Your task to perform on an android device: Open Puma app and  shop for PUMA X Liberty brands 
Image 0: 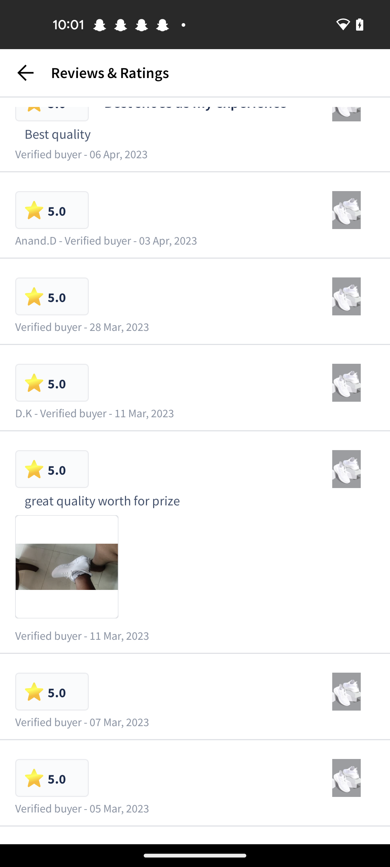
open puma app
Step 0: open app "PUMA"
Image 1: 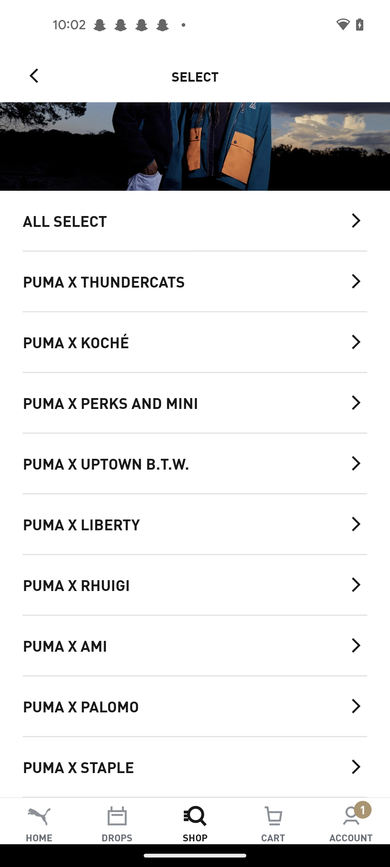
Click on the PUMA X Liberty option
Step 1: click (183, 524)
Image 2: 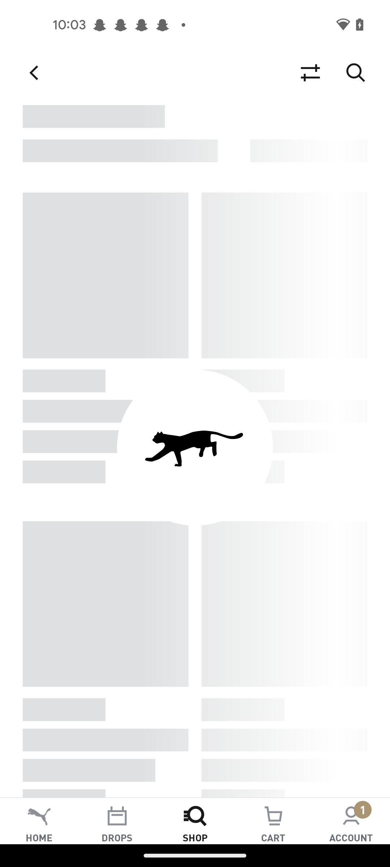
Click on the PUMA X Liberty option
Step 2: wait